Your task to perform on an android device: My son told me that before purchasing any product online, read all reviews of this product to learn about the user experience with this product, so view reviews of the BLACK+DECKER Electric Lawn Mower 15-Inch, 10-Amp, Corded - BEMW472BH in the eBay app.
Image 0: 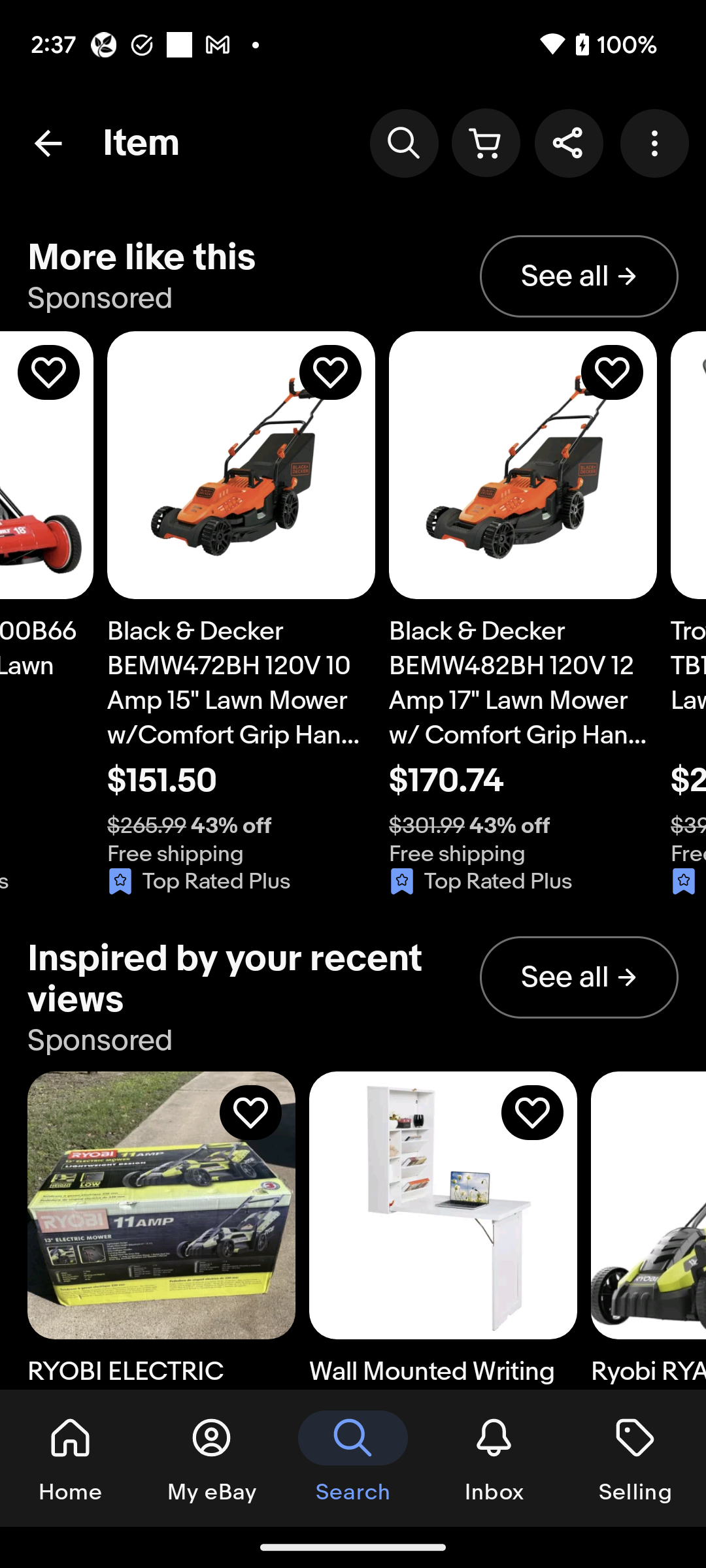
Scroll down to view the review section of this product.
Step 0: scroll down
Image 1: 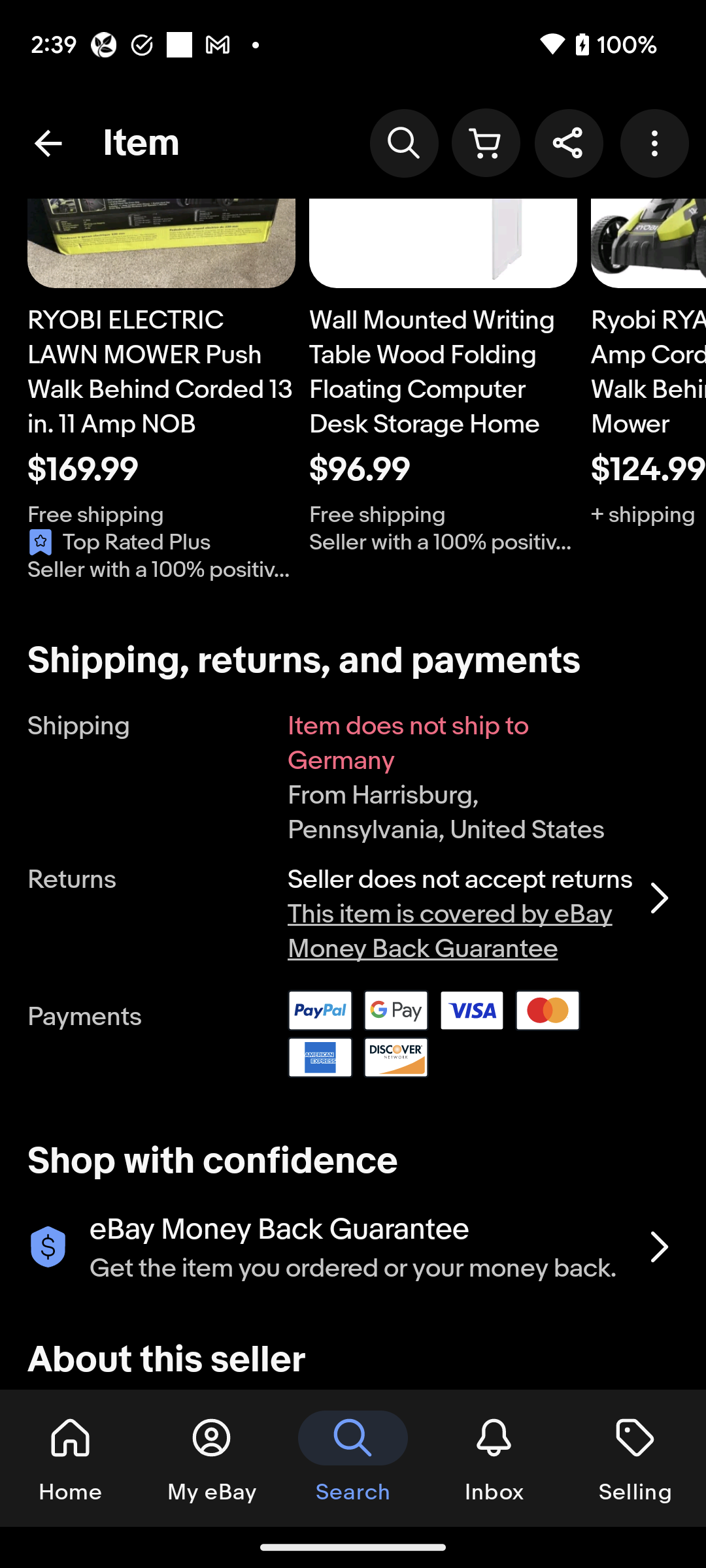
Scroll down to view the review section of this product.
Step 1: scroll down